Your task to perform on an android device: I would like to switch to a light display settings.
Image 1: 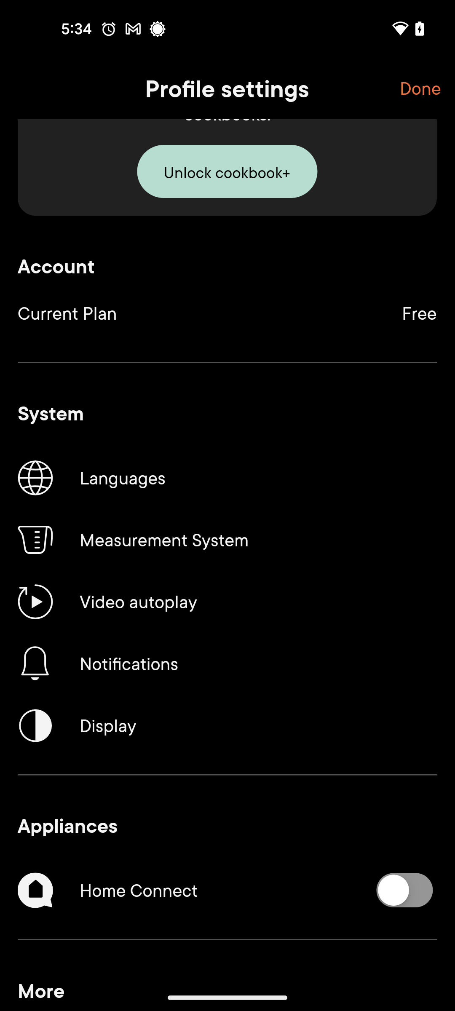
Tap on the display option
Step 1: click (227, 725)
Image 2: 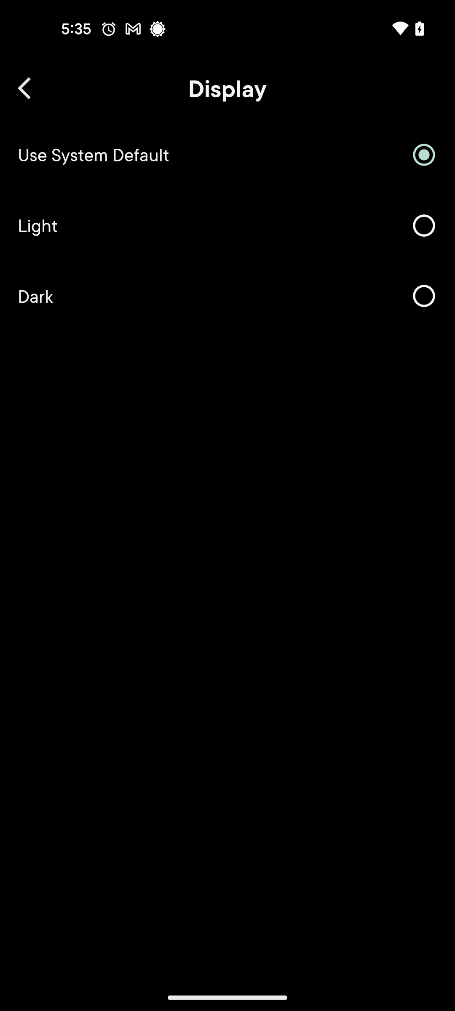
Click on the circle icon of light option
Step 2: click (227, 225)